Your task to perform on an android device: I want to look at the campus shoes on the Amazon app since I need new ones because I misplaced my old ones last week.
Image 0: 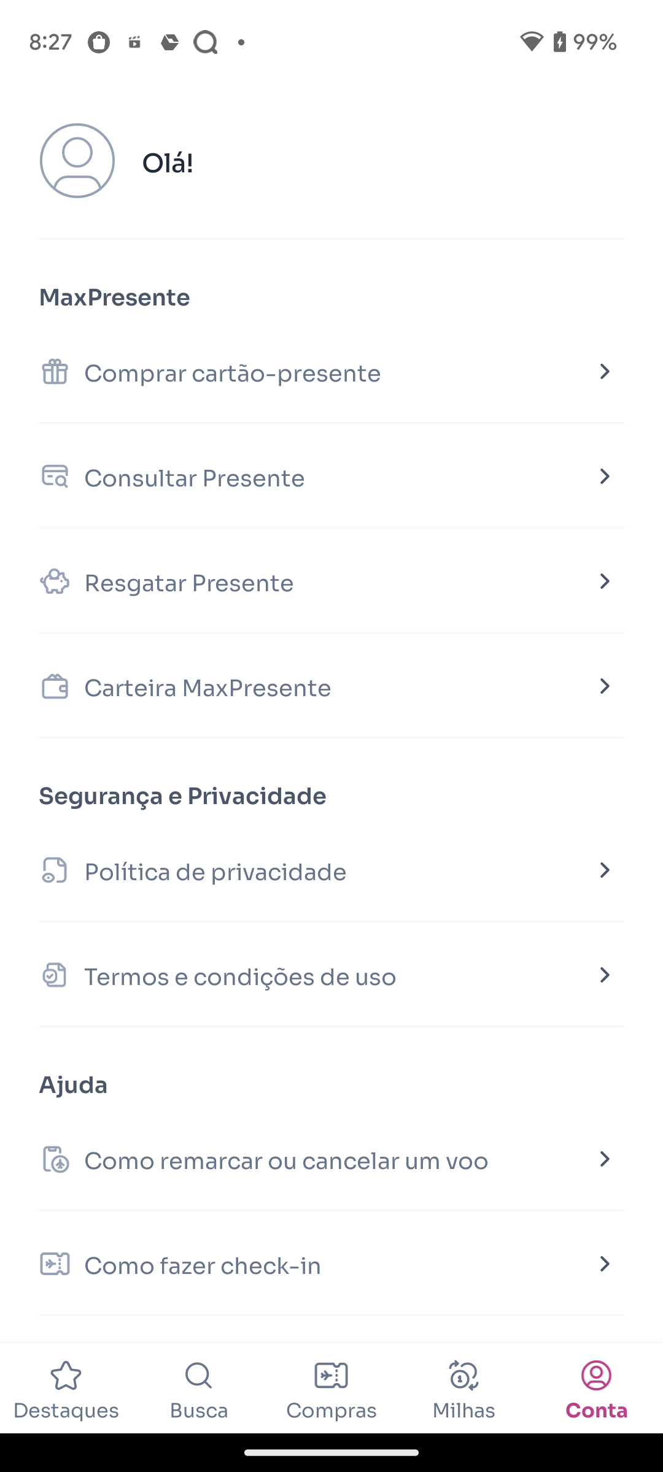
Open Amazon App
Step 0: open app "Amazon"
Image 1: 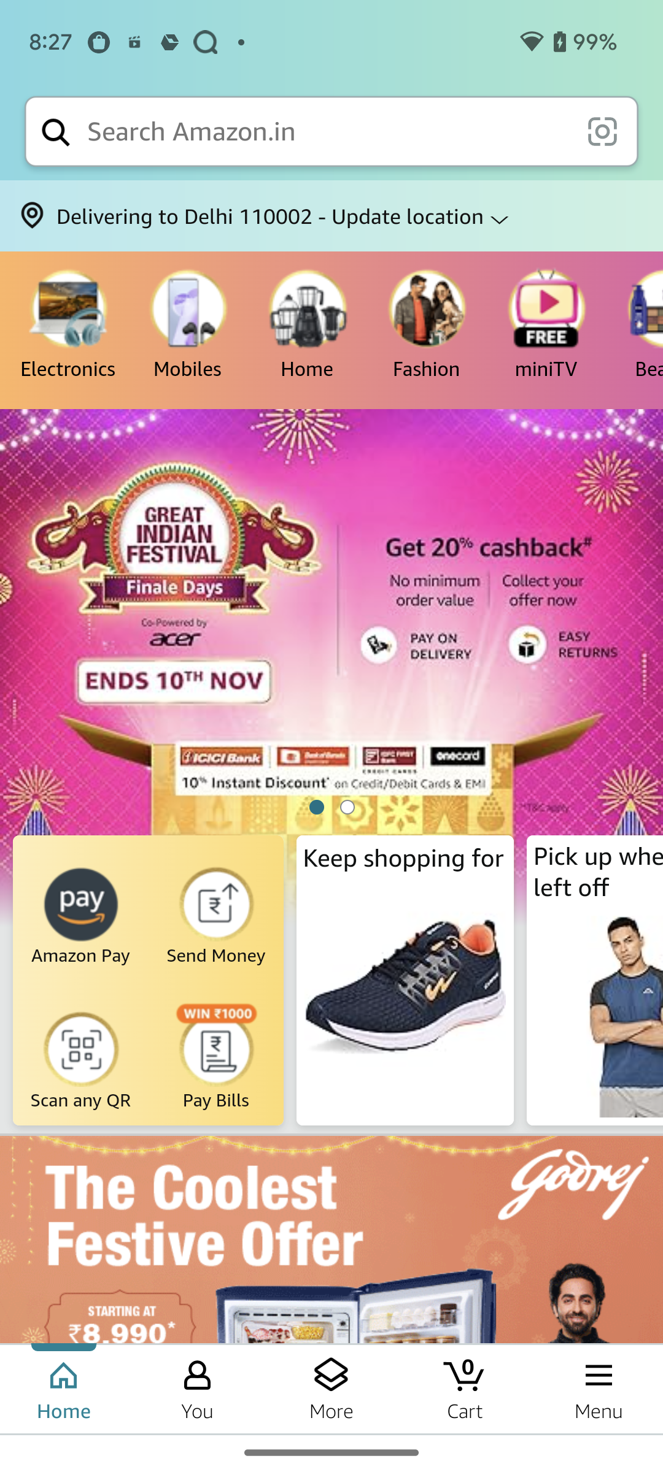
Click on the search bar at the top of the screen
Step 1: click (327, 131)
Image 2: 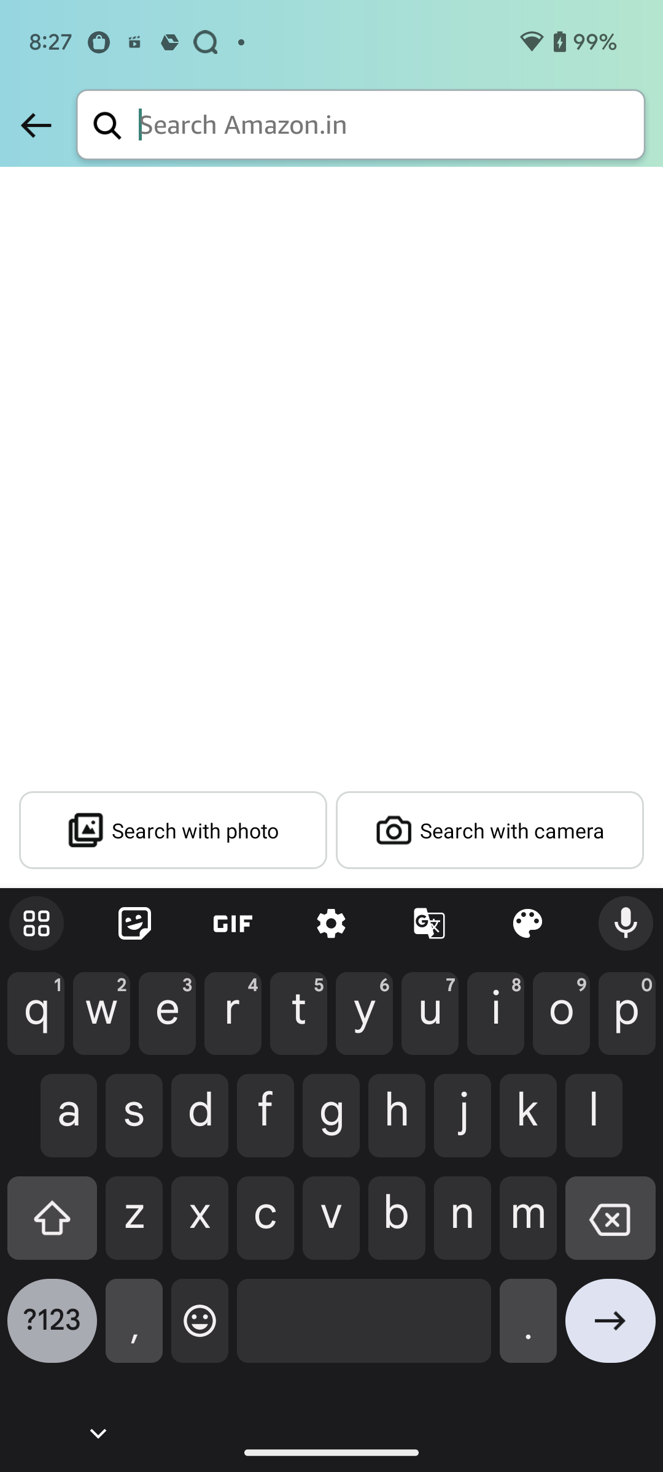
Search for Campus shoes
Step 2: type "Campus shoes"
Image 3: 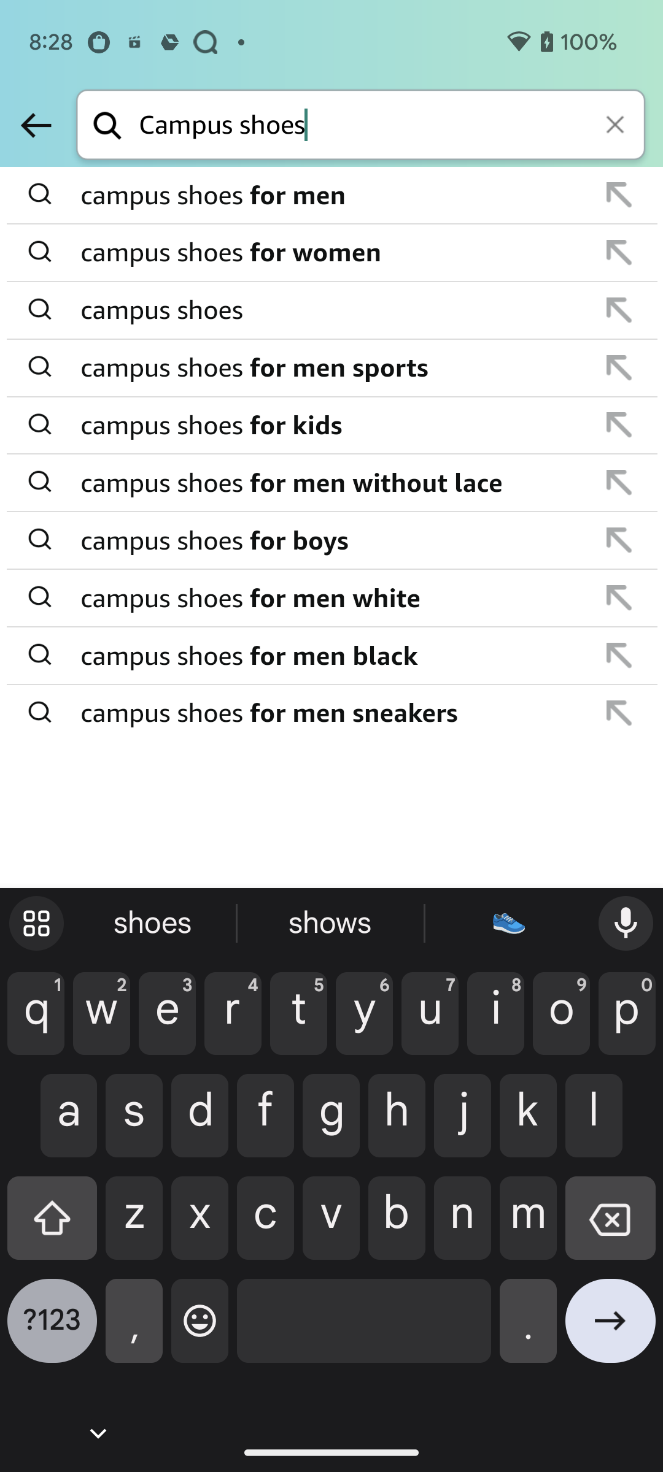
Click on the first suggestion
Step 3: click (333, 196)
Image 4: 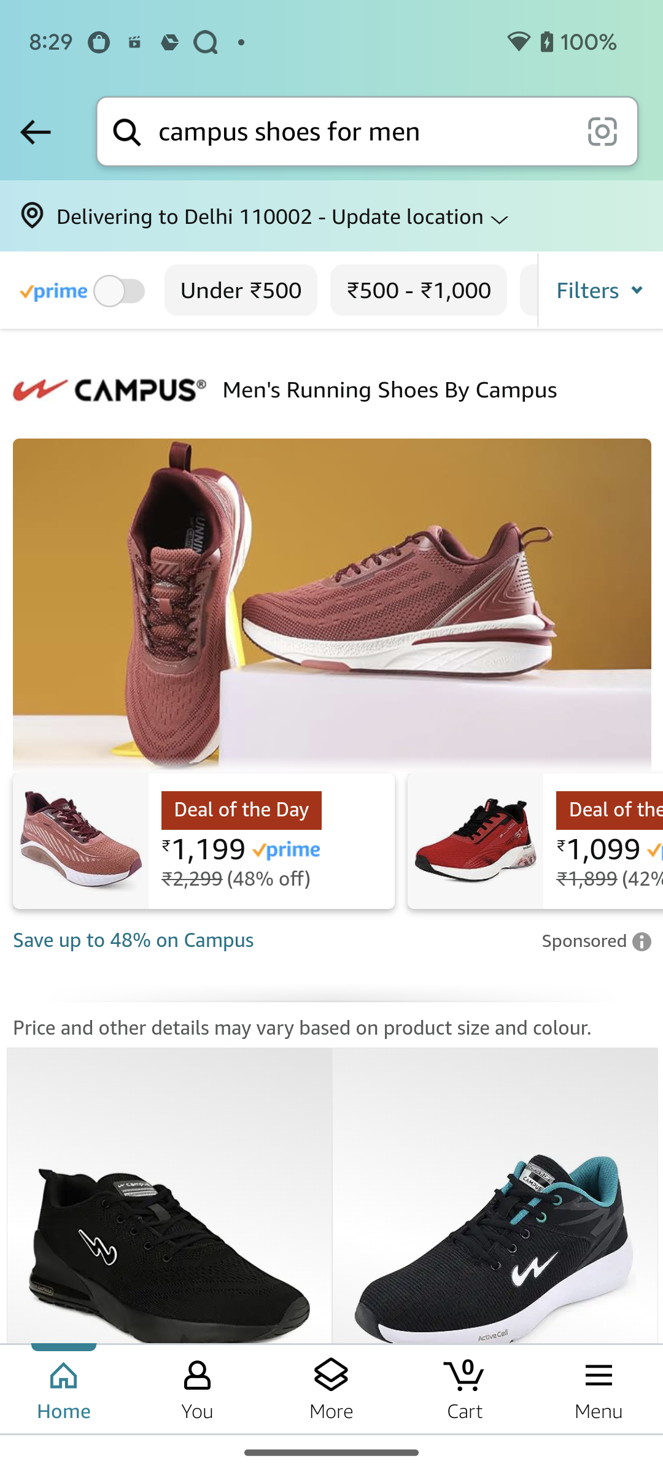
swipe up
Step 4: scroll down